Your task to perform on an android device: In the reminders app, create Ashu´s birthday reminder on August 10 at 8 p.m. for a birthday invitation.
Image 1: 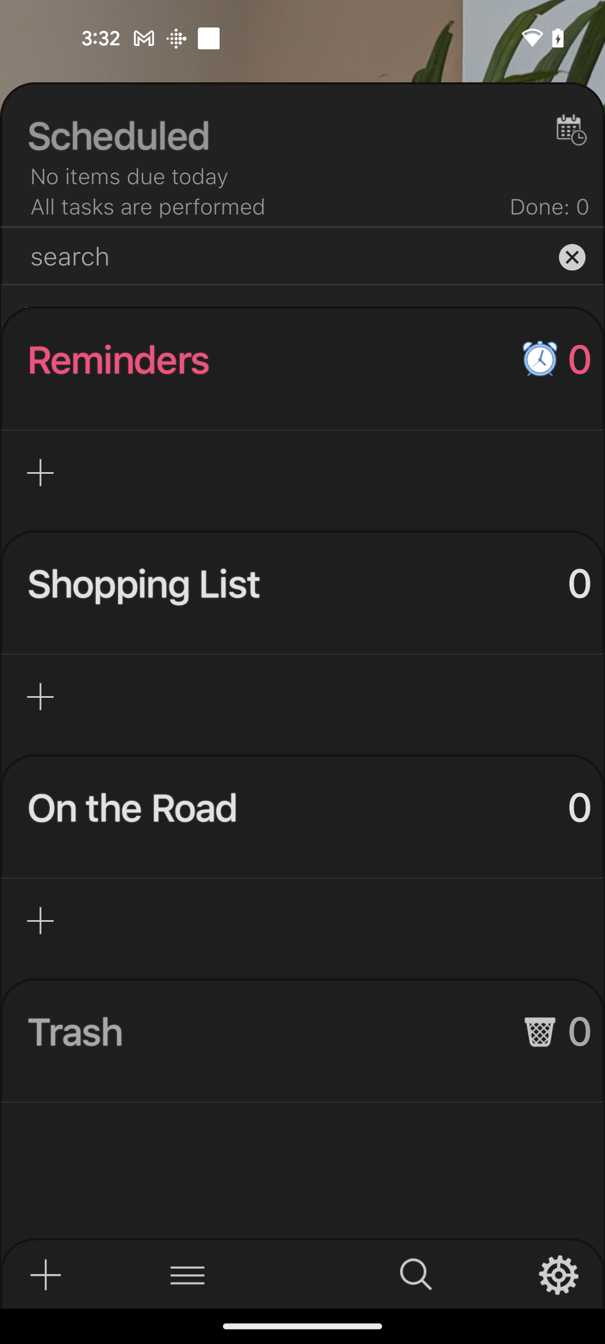
Tap on the plus button at the bottom left corner of the screen
Step 1: click (45, 1274)
Image 2: 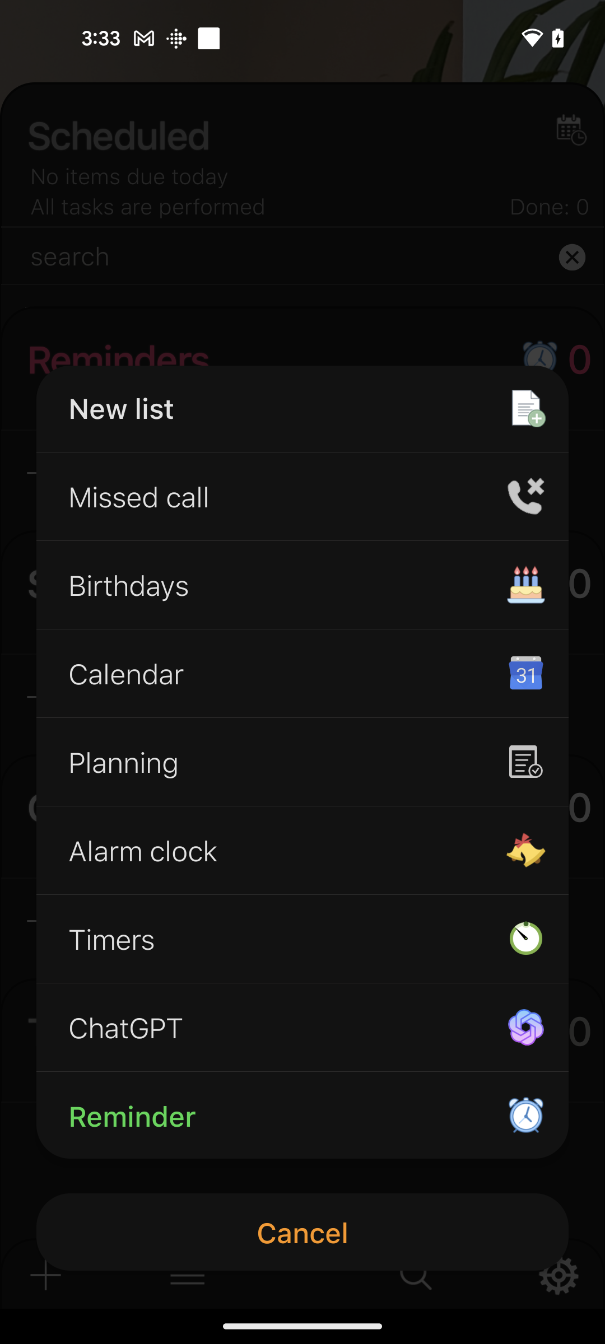
Tap on the reminder option
Step 2: click (281, 1116)
Image 3: 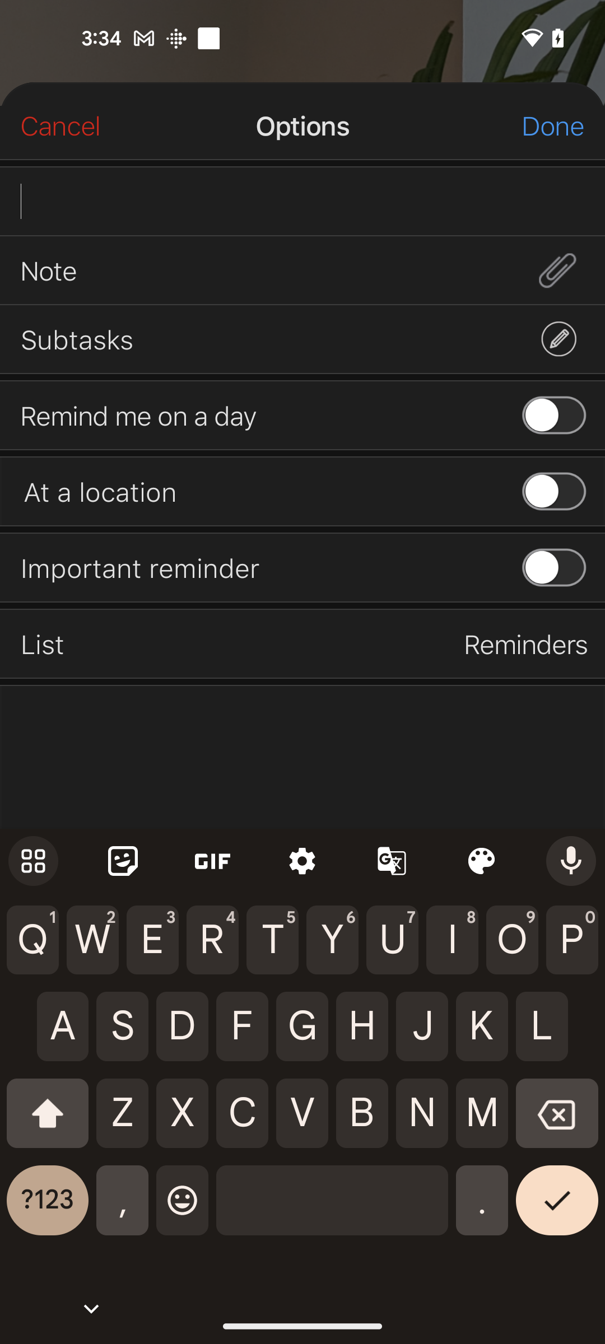
Create the title Ashu´s birthday
Step 3: type "Ashu´s birthday"
Image 4: 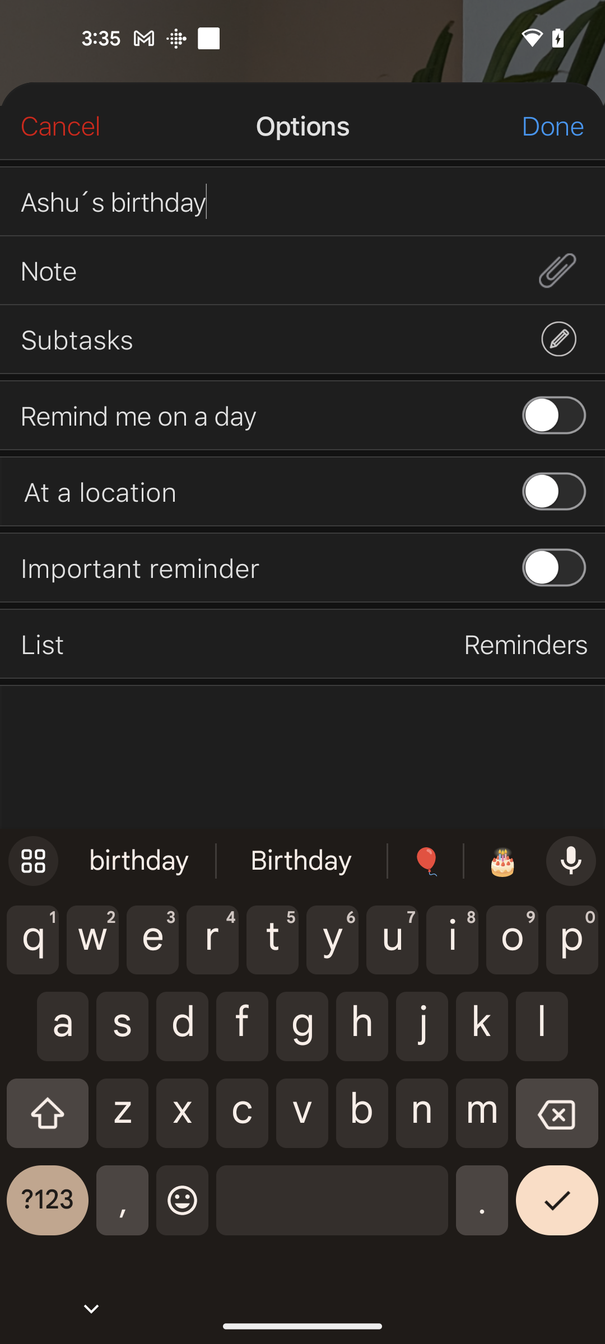
toggle the reminder button
Step 4: click (553, 415)
Image 5: 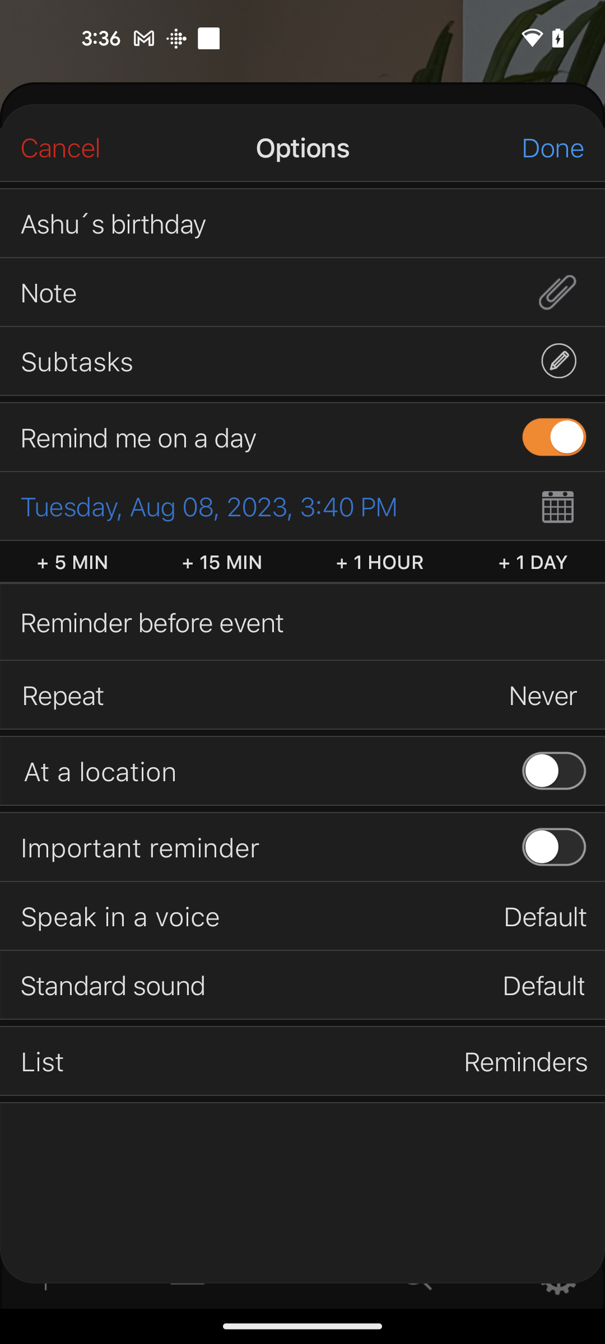
Tap on the calendar option
Step 5: click (557, 505)
Image 6: 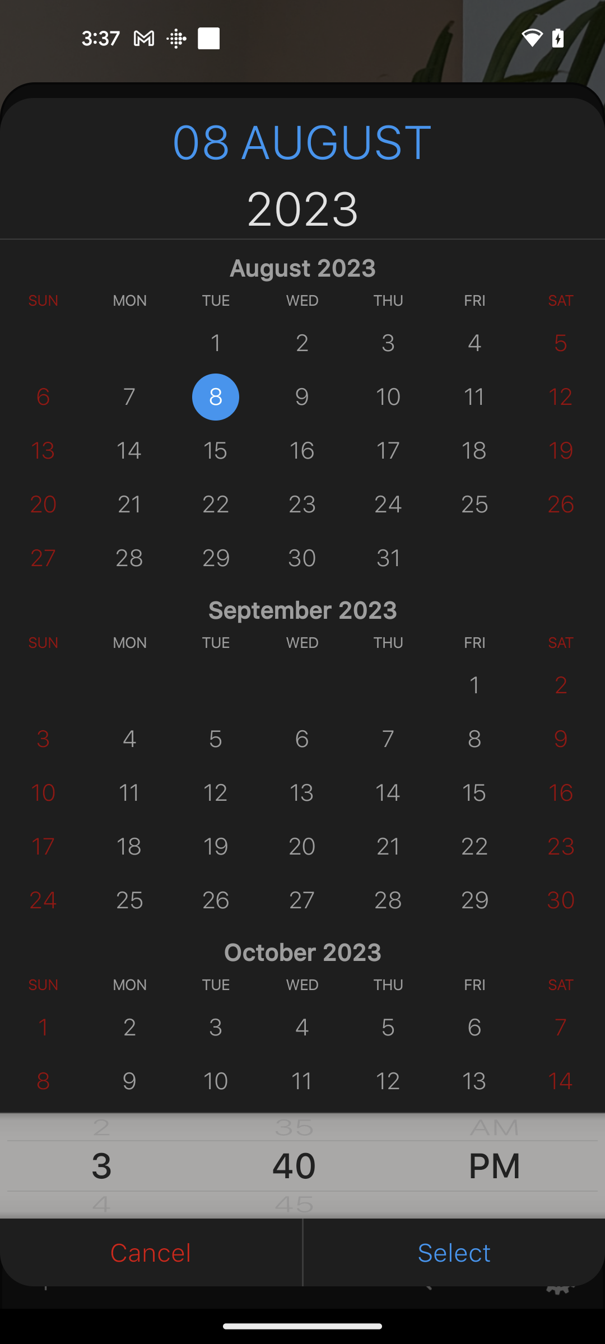
Select the date 10 august
Step 6: click (302, 410)
Image 8: 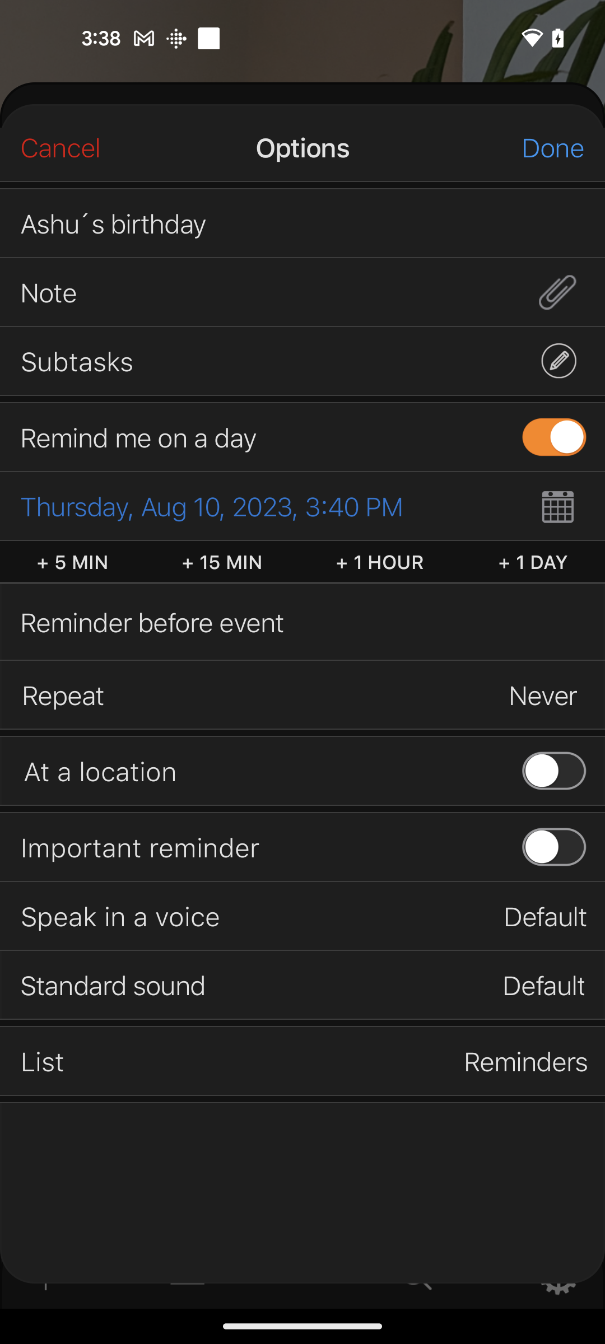
Tap on the time 3:40 pm
Step 8: click (273, 506)
Image 10: 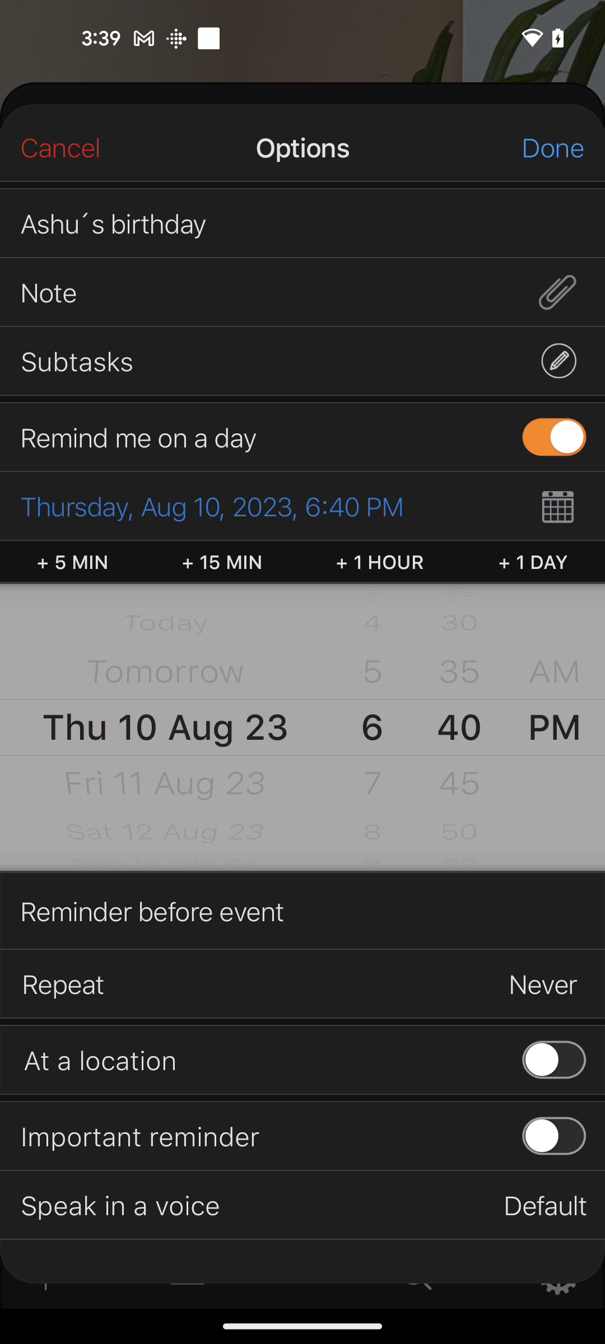
Swipe the hours to 8
Step 10: scroll down
Image 11: 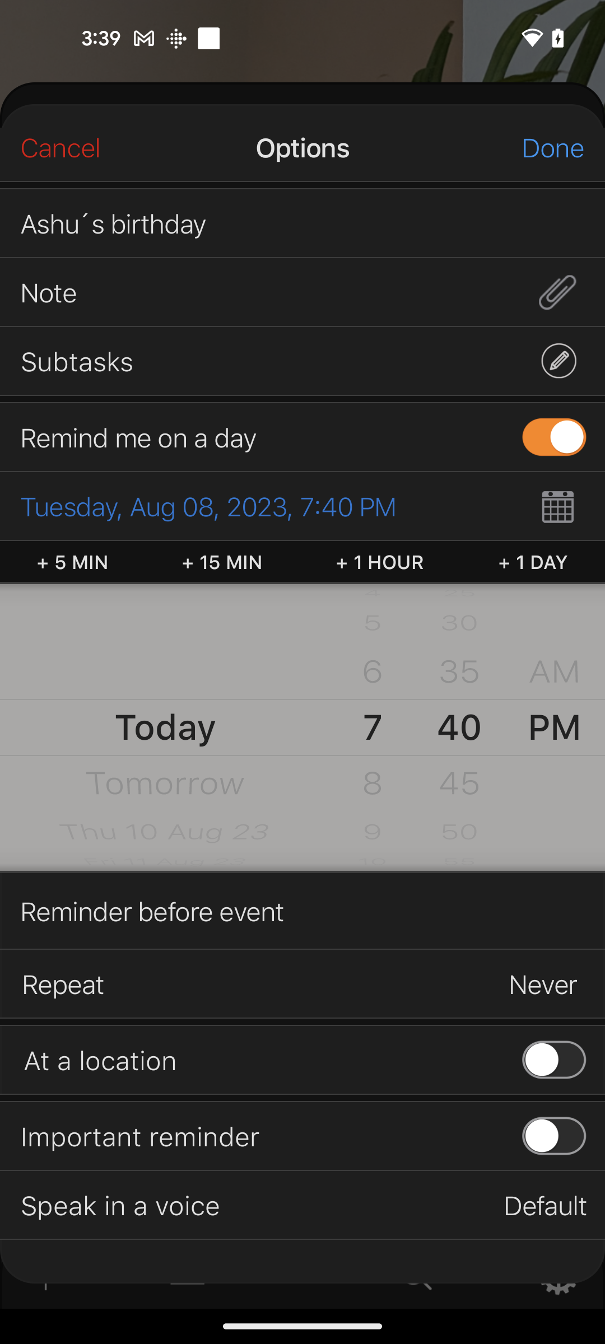
Swipe the hours to 8
Step 11: wait
Image 12: 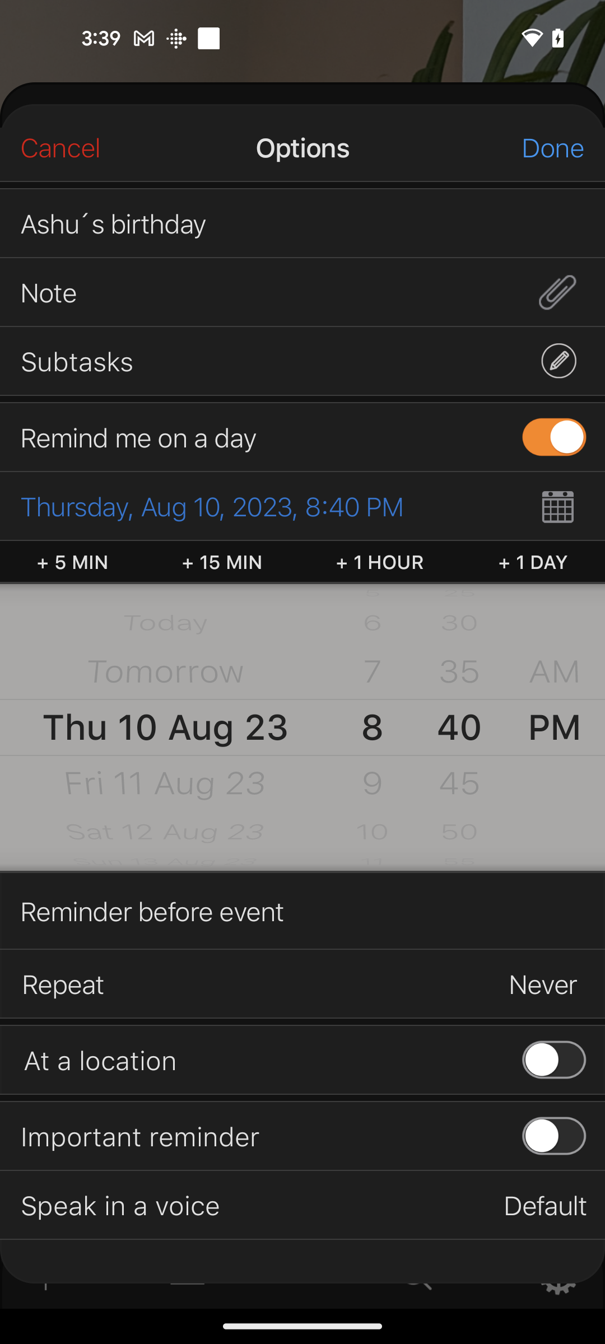
Select the minutes to 0
Step 12: scroll down
Image 13: 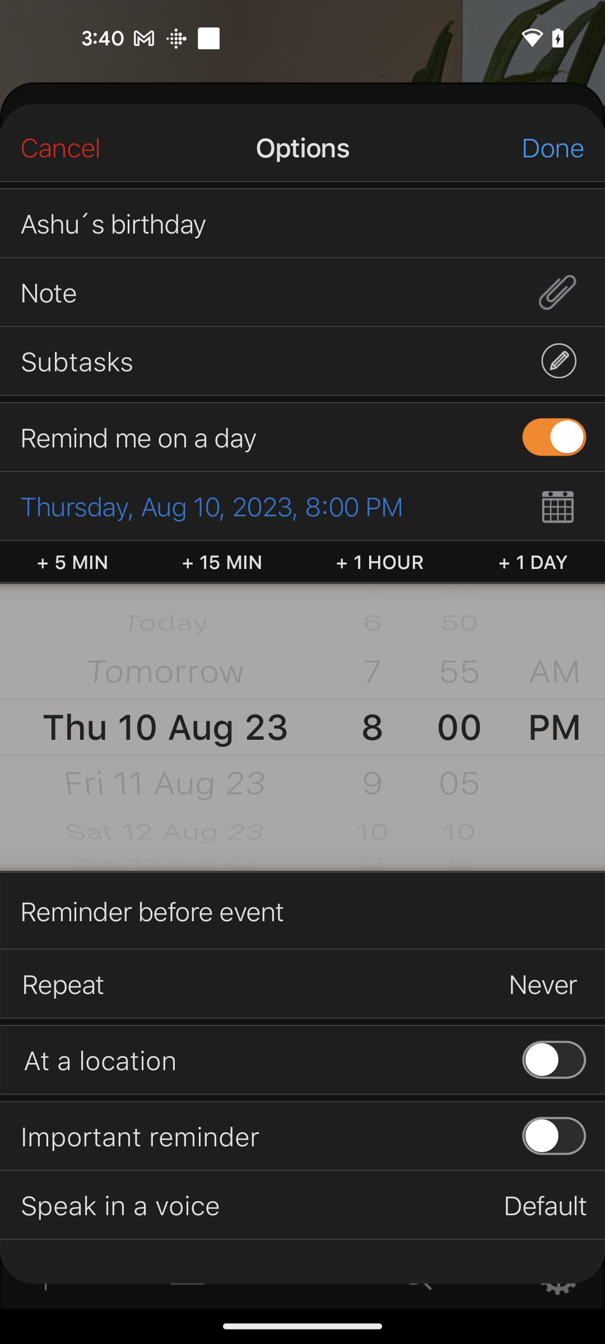
Tap on the Subtasks option
Step 13: click (274, 361)
Image 14: 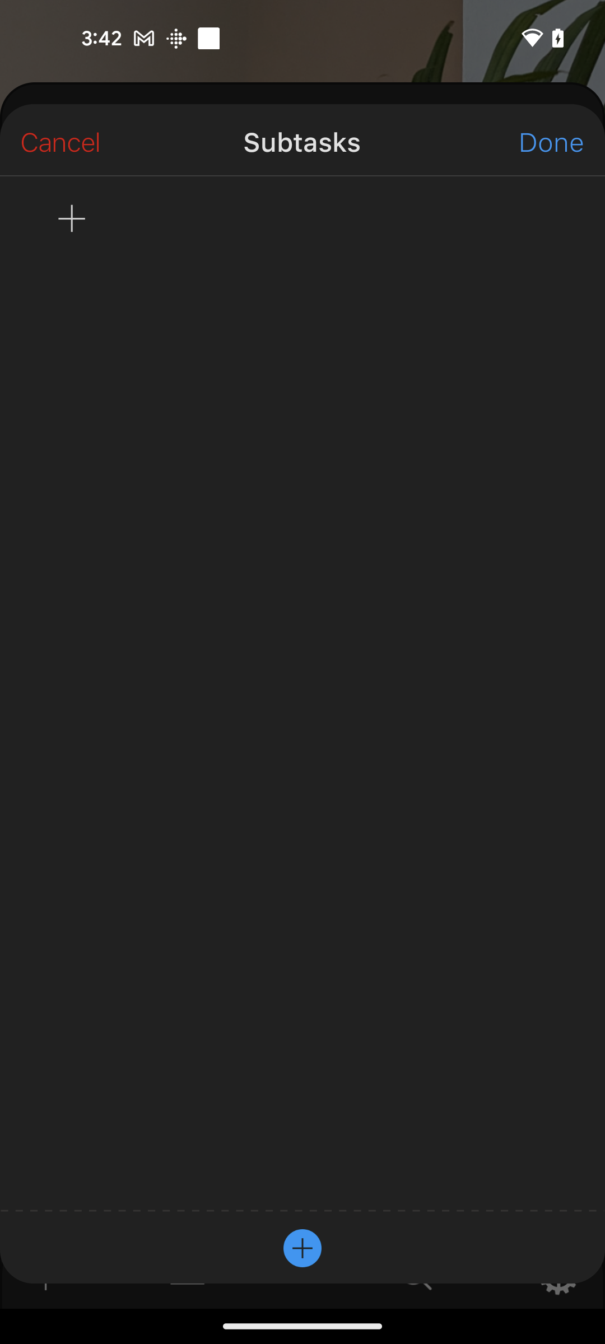
Search for Birthday invitation
Step 14: type "Birthday invitation"
Image 15: 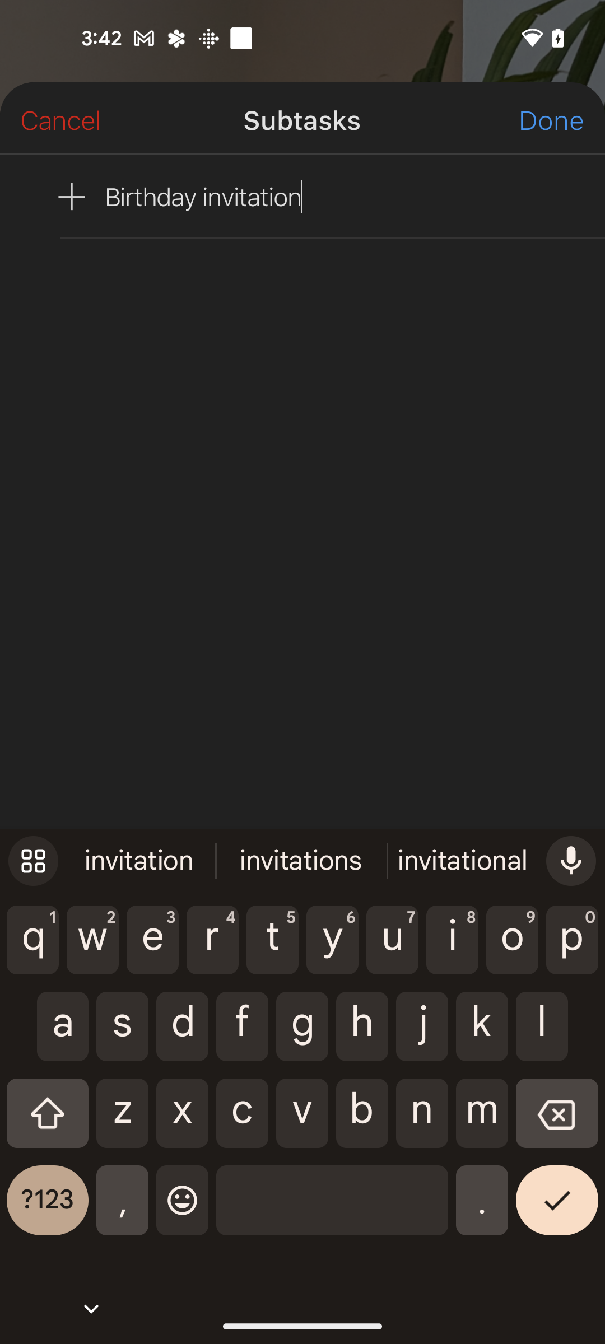
Tap on the done button at the top right corner of the screen
Step 15: click (560, 125)
Image 16: 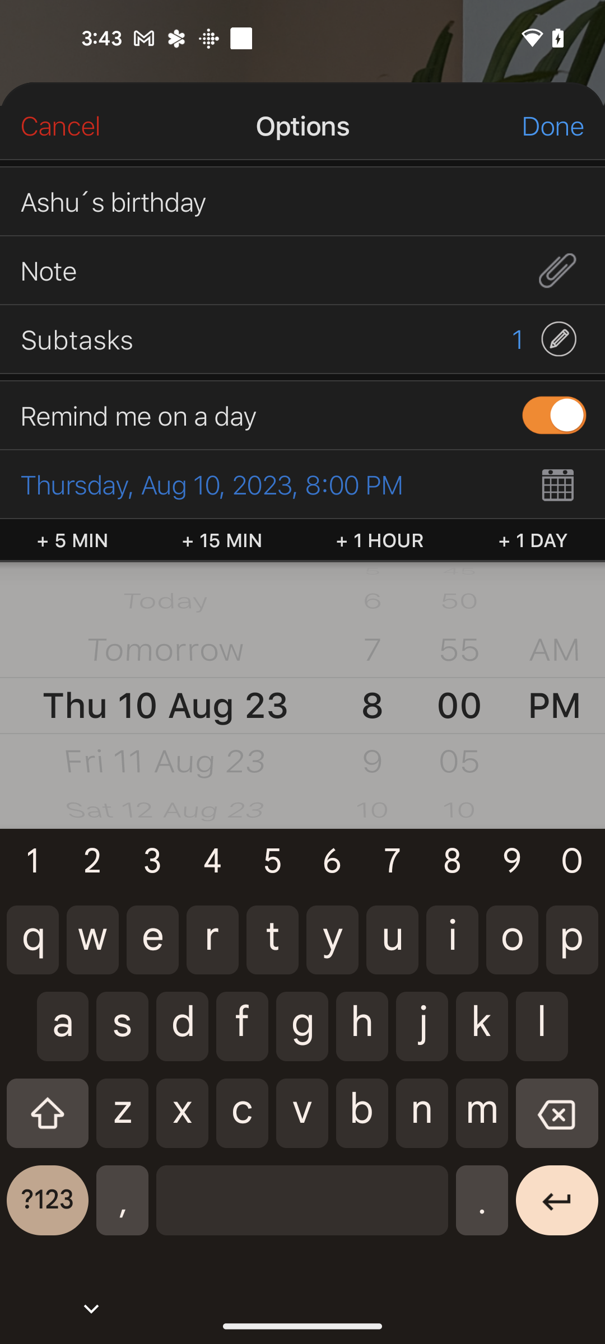
Tap on the done button at the right top corner of the screen
Step 16: click (562, 125)